Your task to perform on an android device: My present camera is broken, so I want to use the DHate app to find a new Sony camera for my photography.
Image 0: 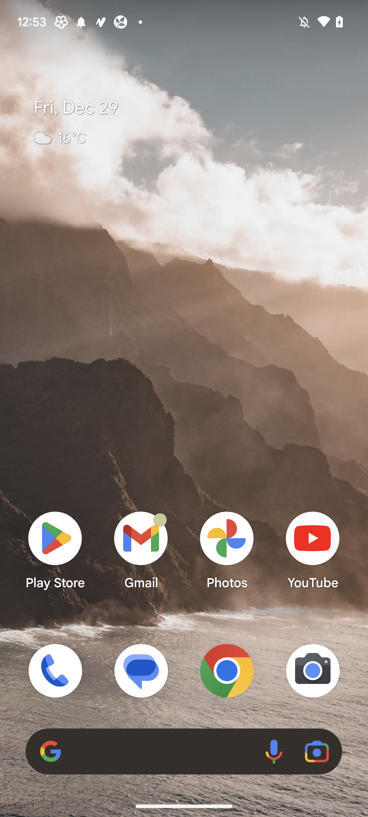
Open DHgate app
Step 0: open app "DHgate"
Image 1: 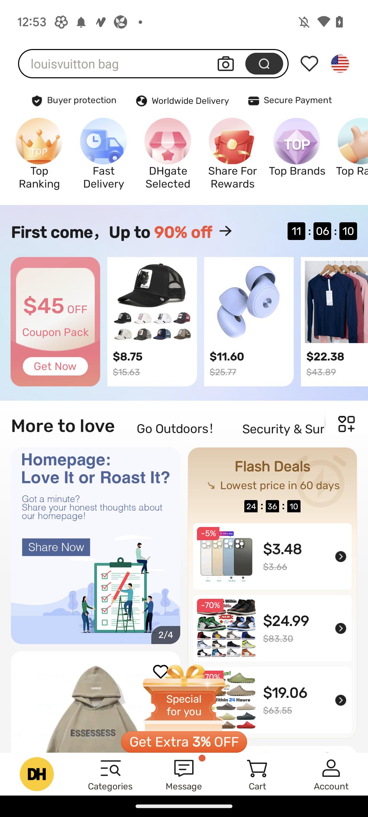
Click on the search bar at the top of the screen
Step 1: click (117, 64)
Image 2: 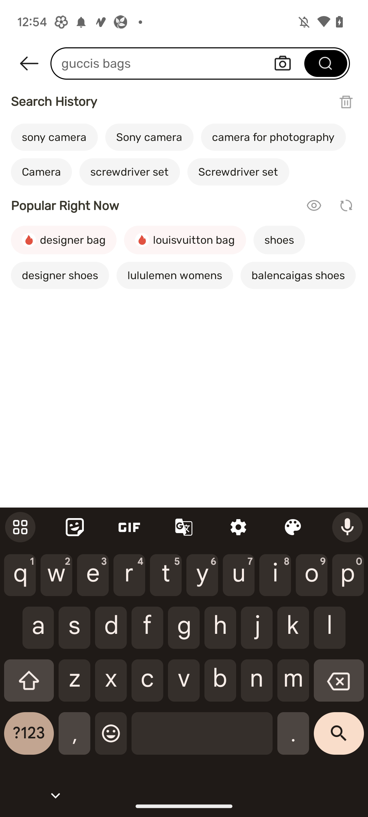
Search for Sony Camera
Step 2: type "Sony camera"
Image 3: 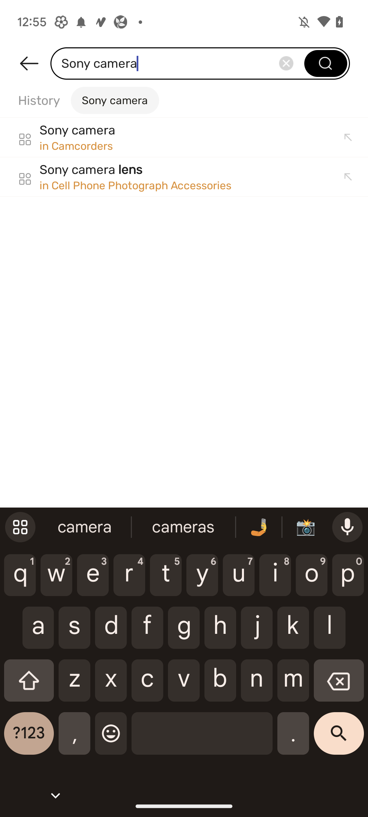
Click on the first suggestion
Step 3: click (76, 146)